Your task to perform on an android device: On the Trip.com app, search for the hotels in Amsterdam, Netherlands, for my upcoming trip from December 17th to December 21st.
Image 0: 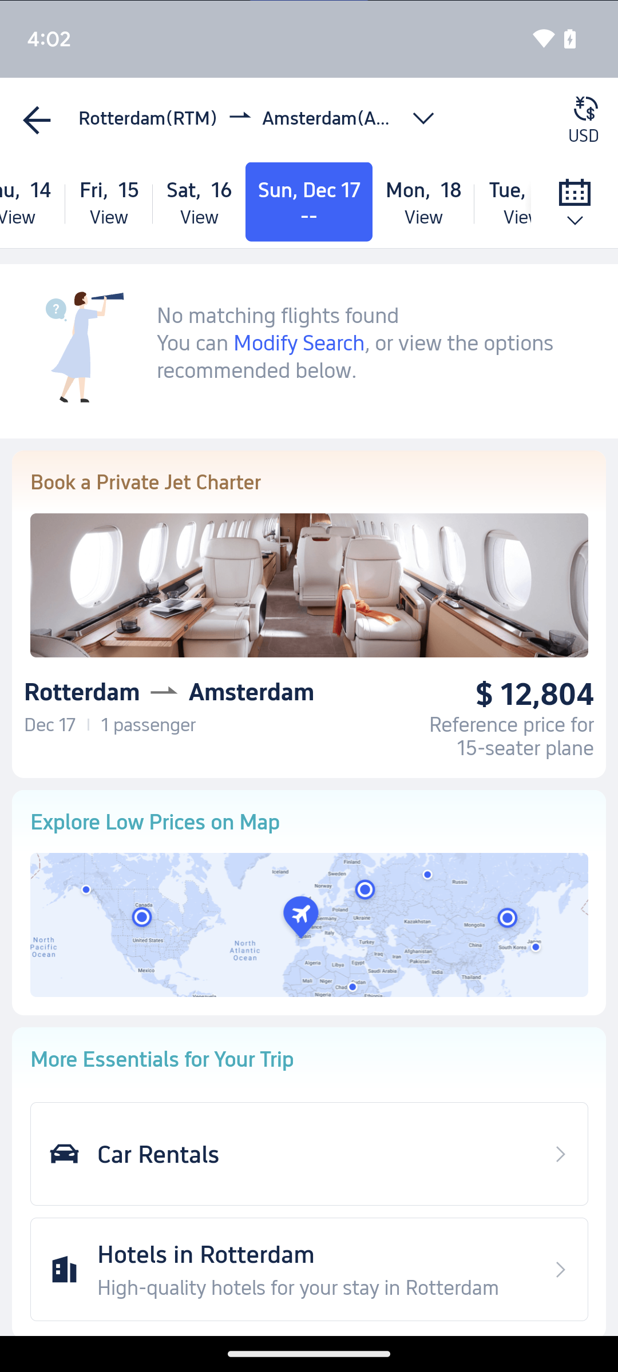
Go back to the home screen of the app.
Step 0: press back button
Image 1: 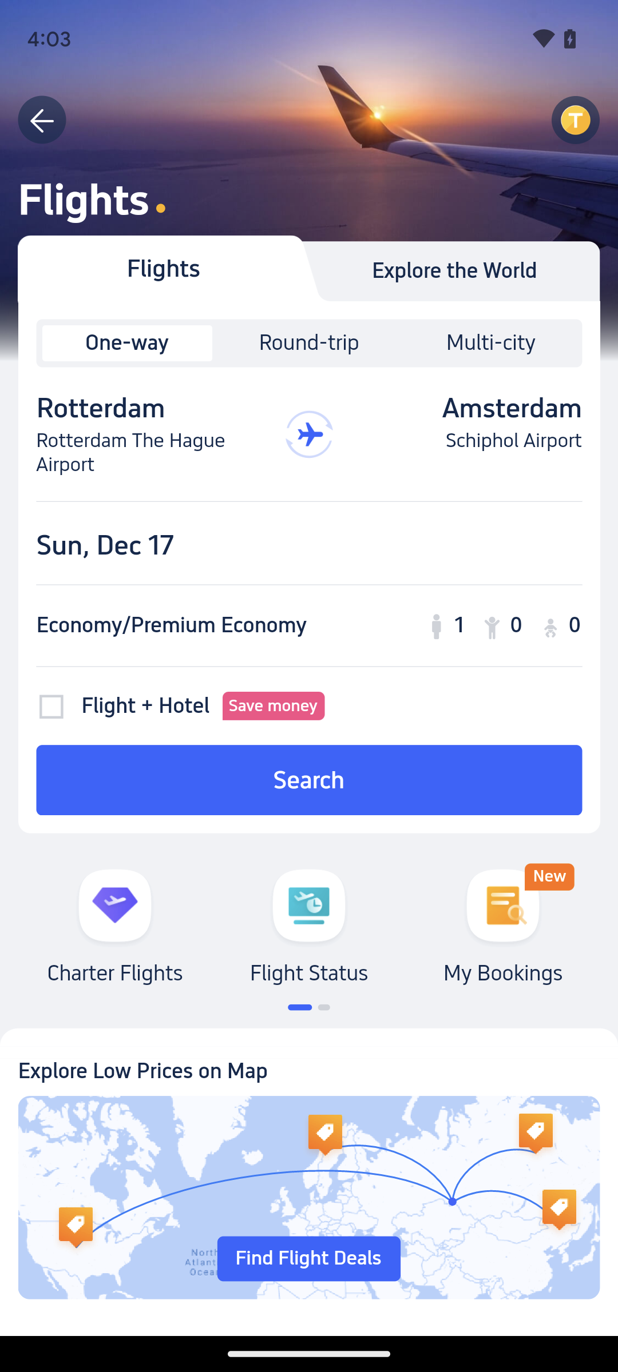
Go back to the home screen of the app.
Step 1: press back button
Image 2: 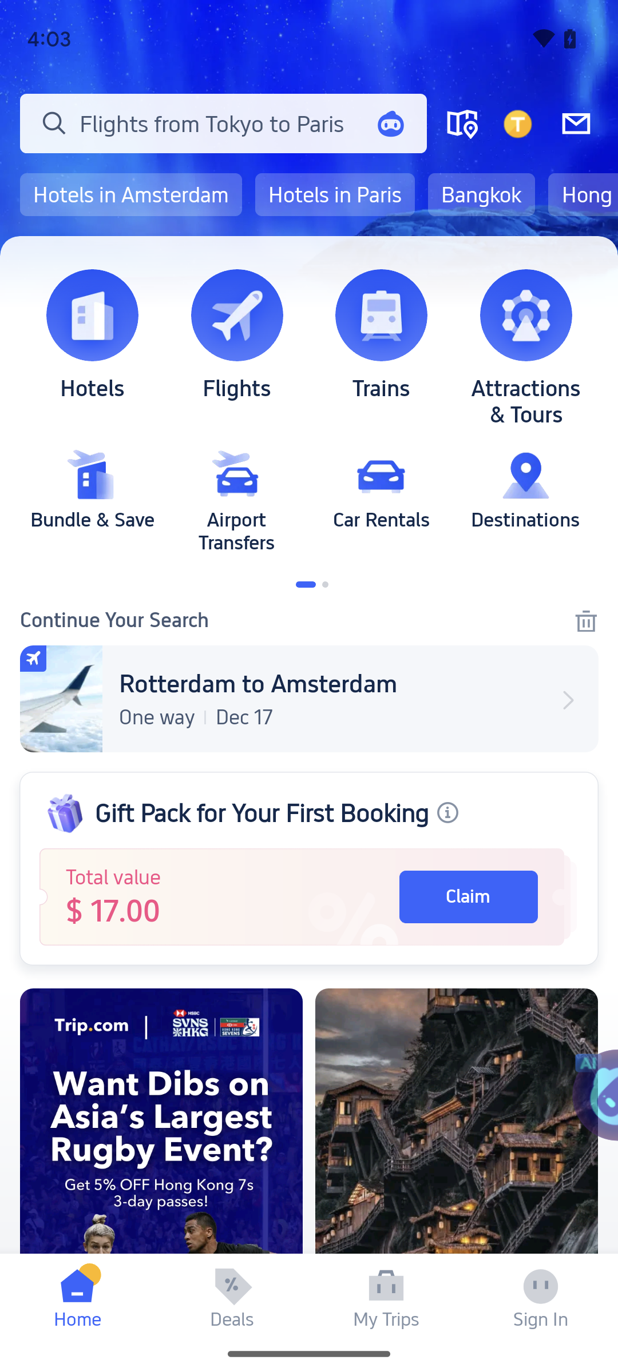
Click on the Hotels icon at the top of the screen.
Step 2: click (92, 315)
Image 3: 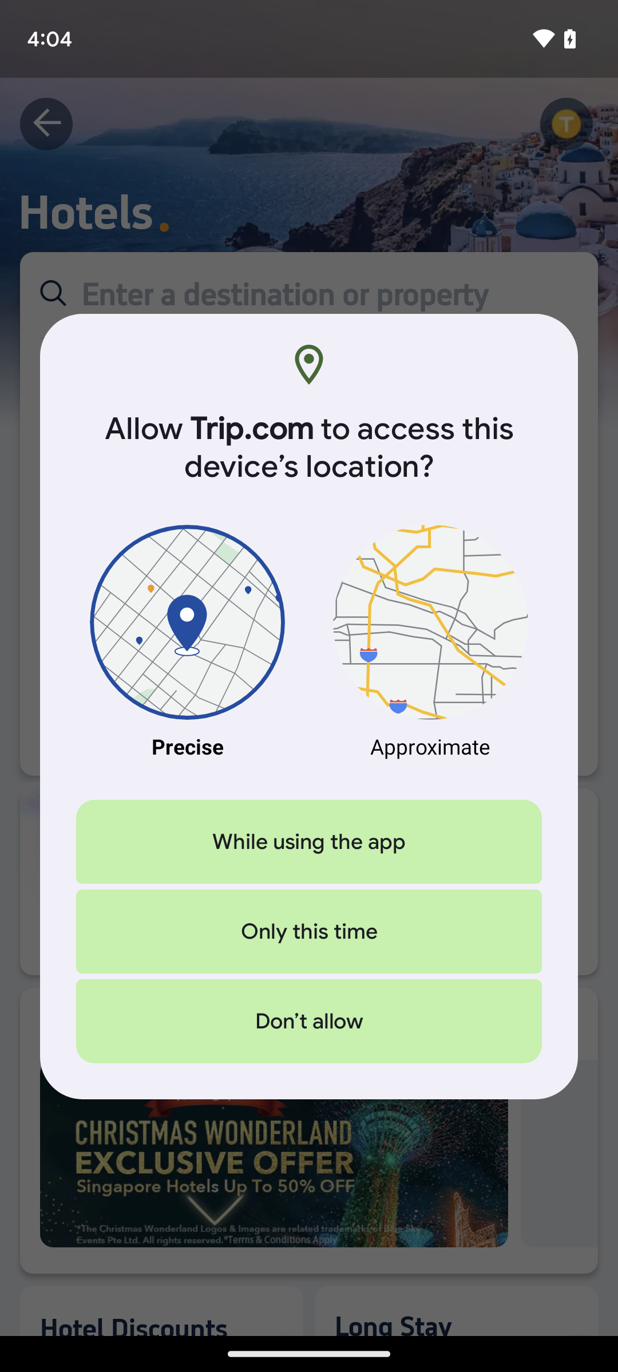
Click on the Hotels icon at the top of the screen.
Step 3: wait
Image 4: 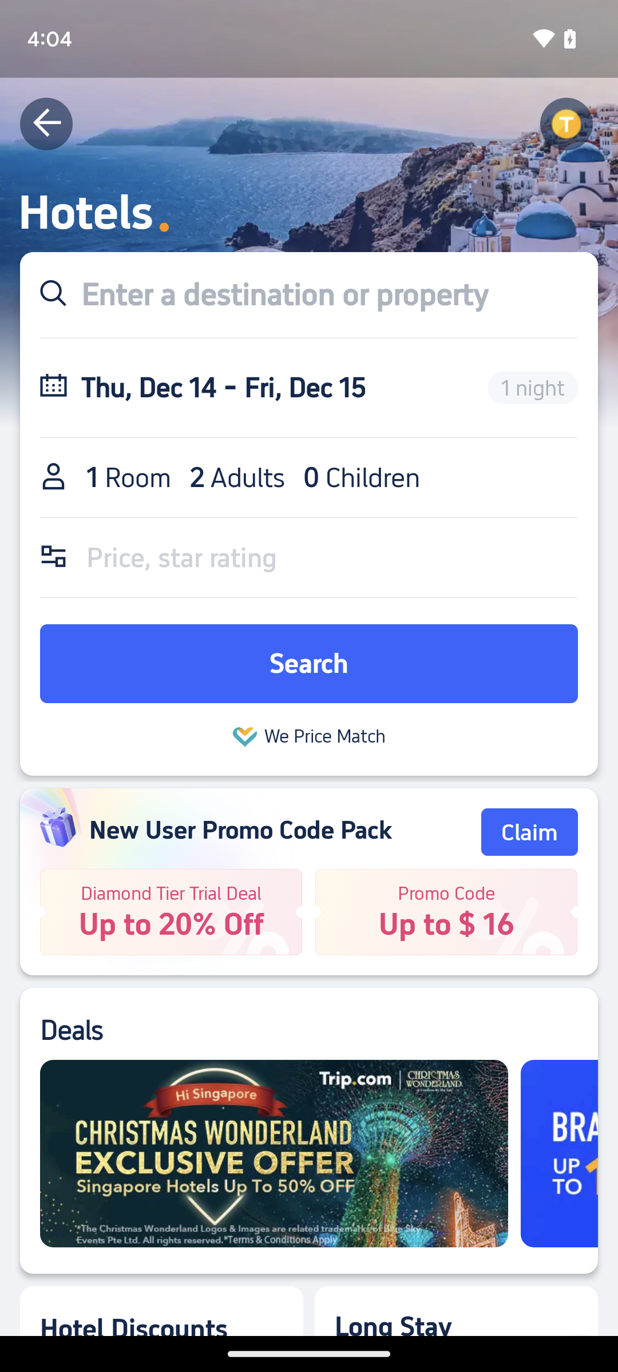
Click on the destination tab.
Step 4: click (284, 294)
Image 5: 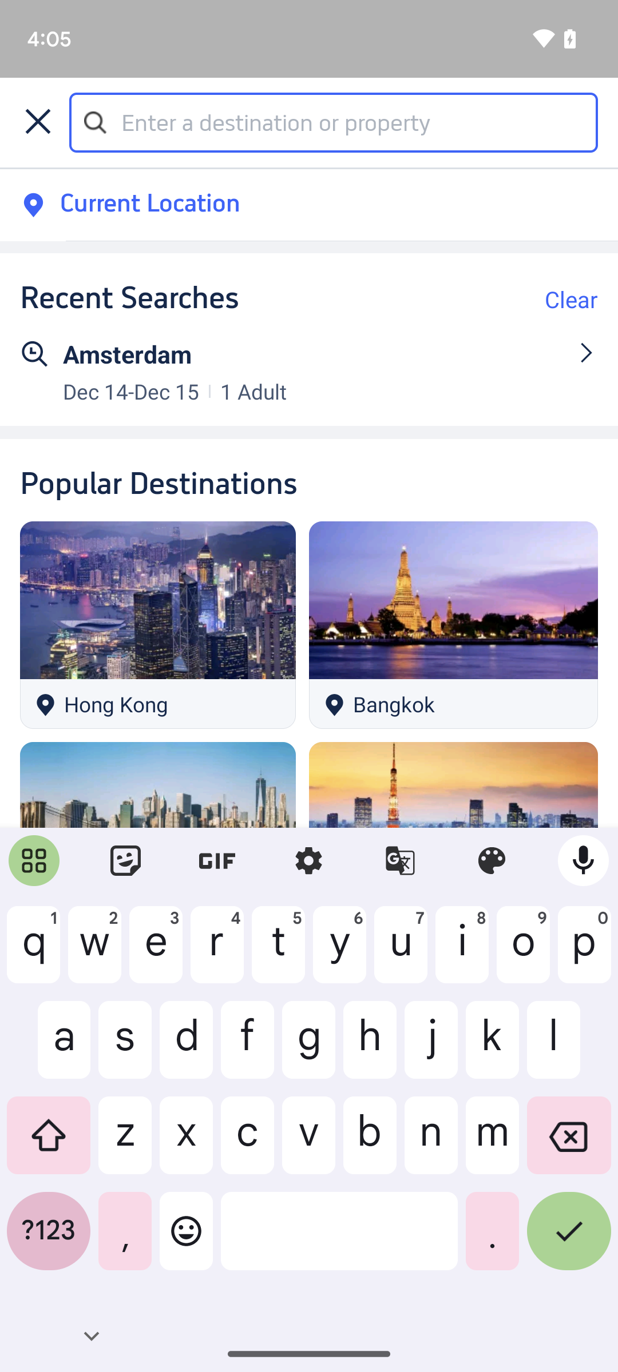
Type in Amsterdam.
Step 5: type "Amsterdam"
Image 6: 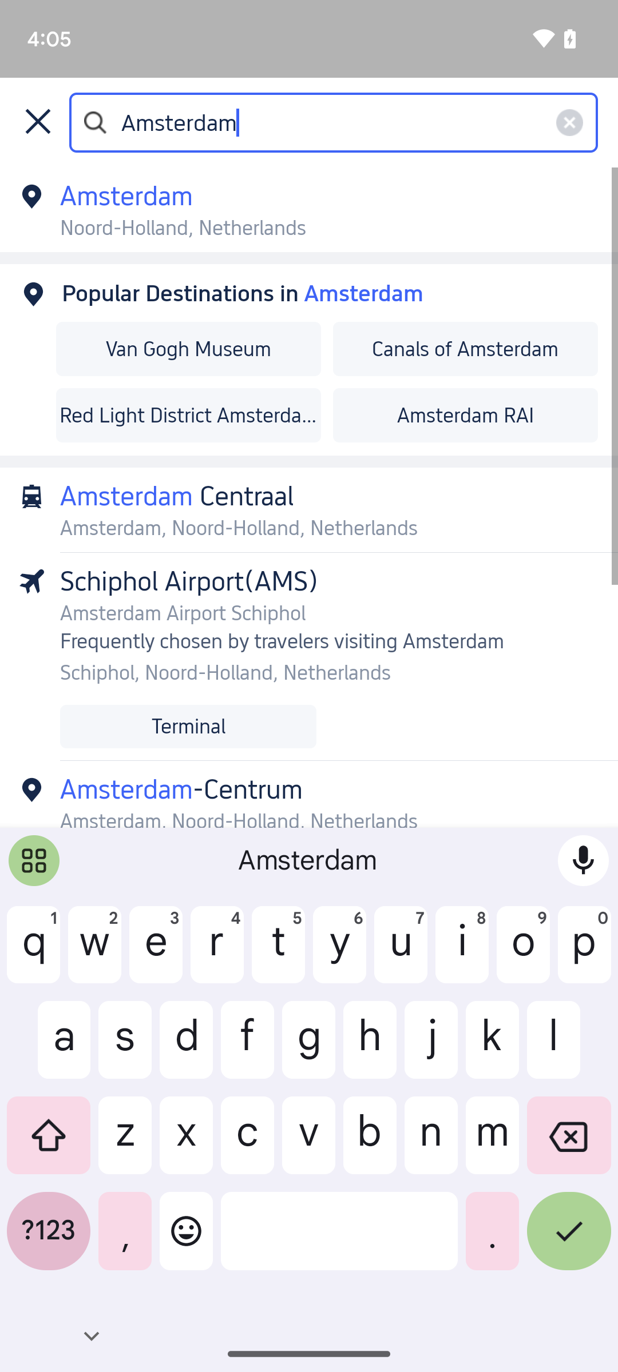
Click on the tick button at the bottom right of the keyboard.
Step 6: click (569, 1240)
Image 7: 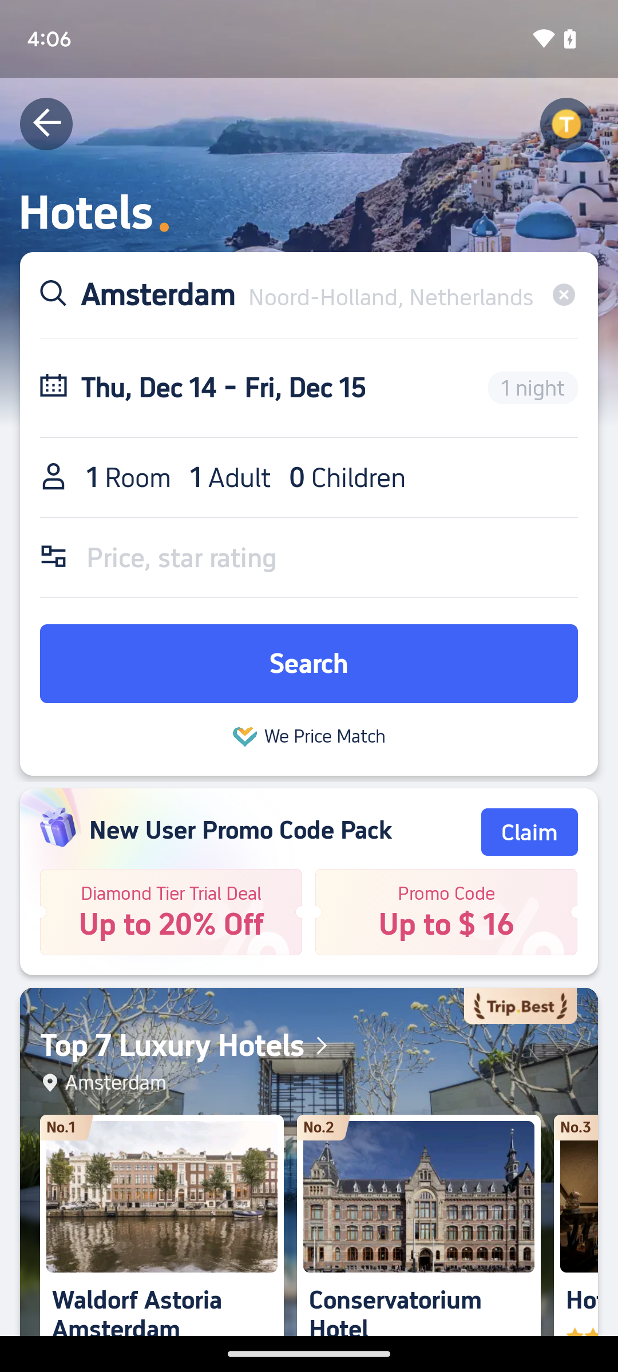
Click on the date tab.
Step 7: click (304, 388)
Image 8: 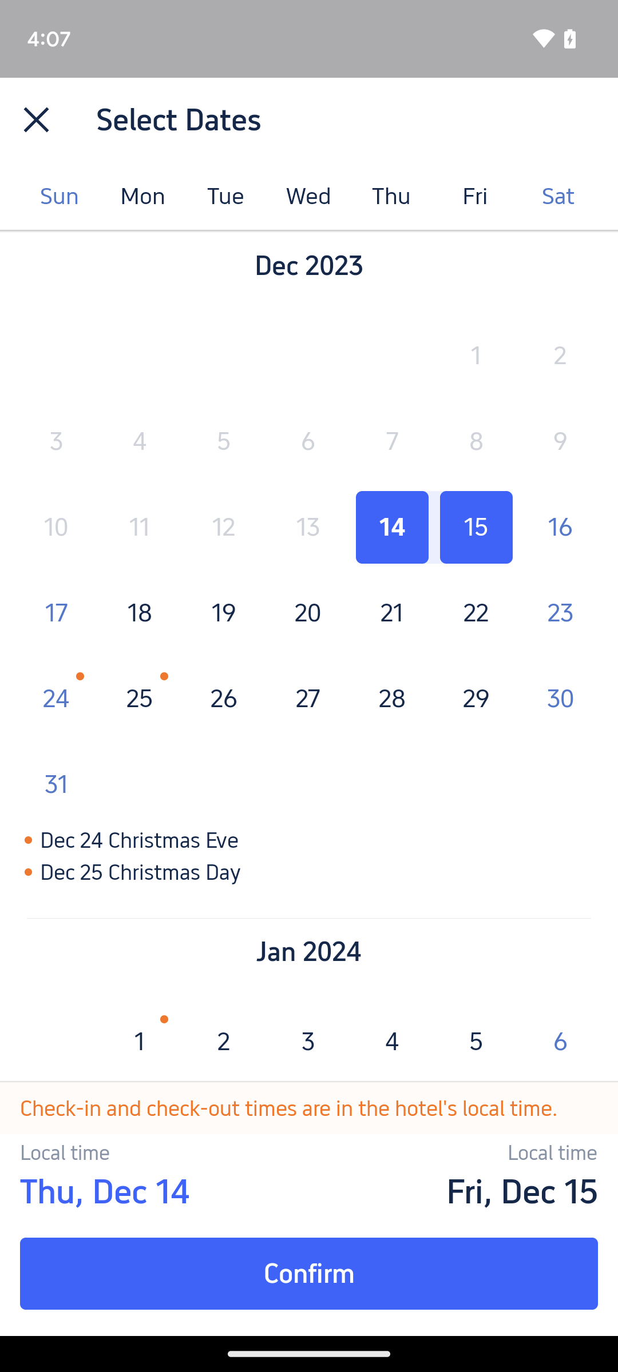
Select the dates from December 17th to December 21st.
Step 8: click (56, 613)
Image 9: 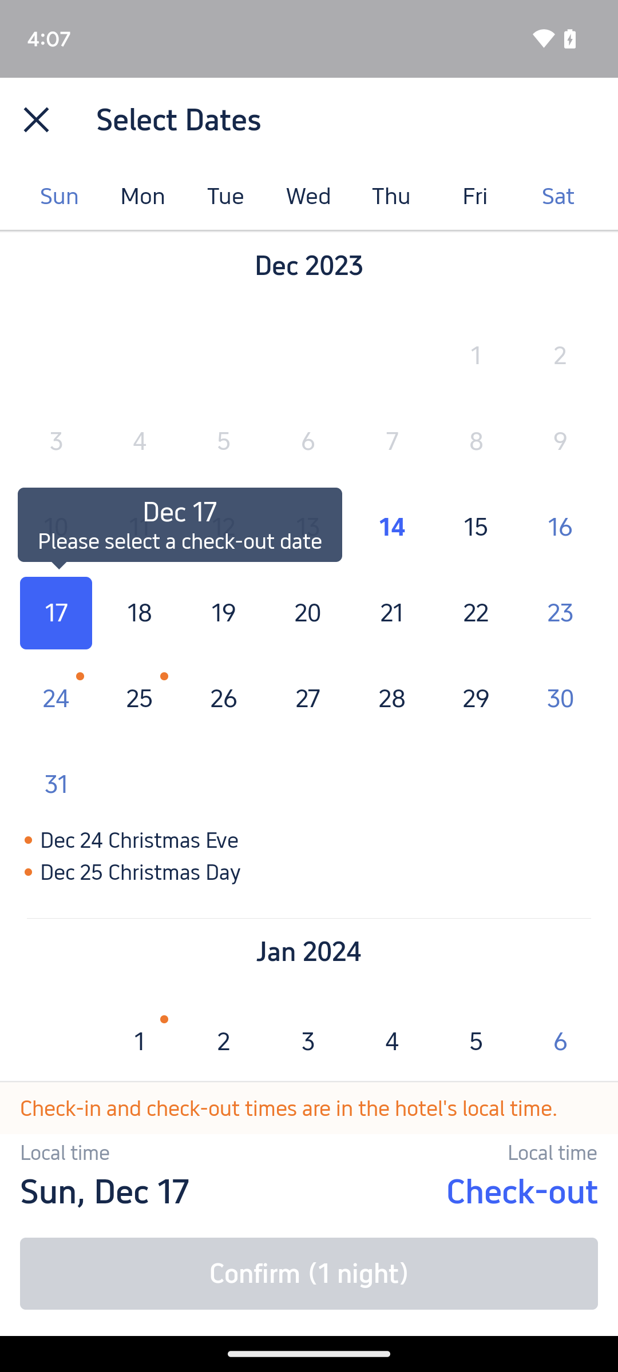
Select the dates from December 17th to December 21st.
Step 9: click (392, 613)
Image 10: 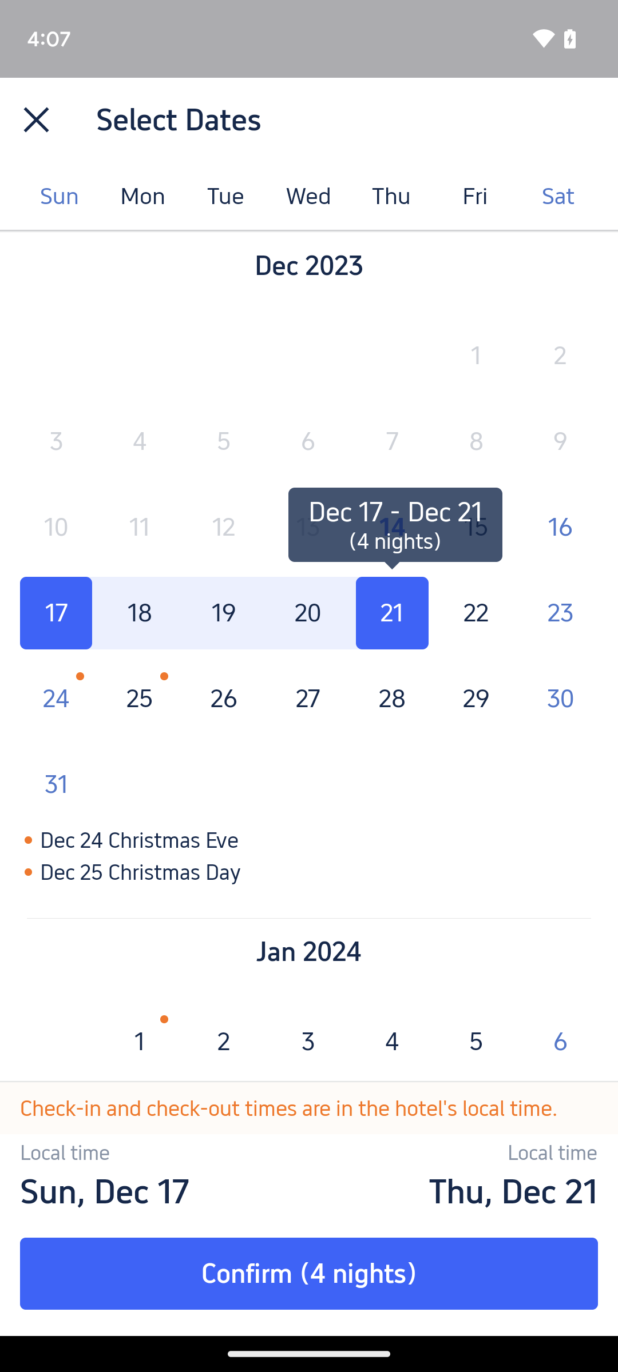
Click on the Confirm at the bottom of the screen.
Step 10: click (309, 1274)
Image 11: 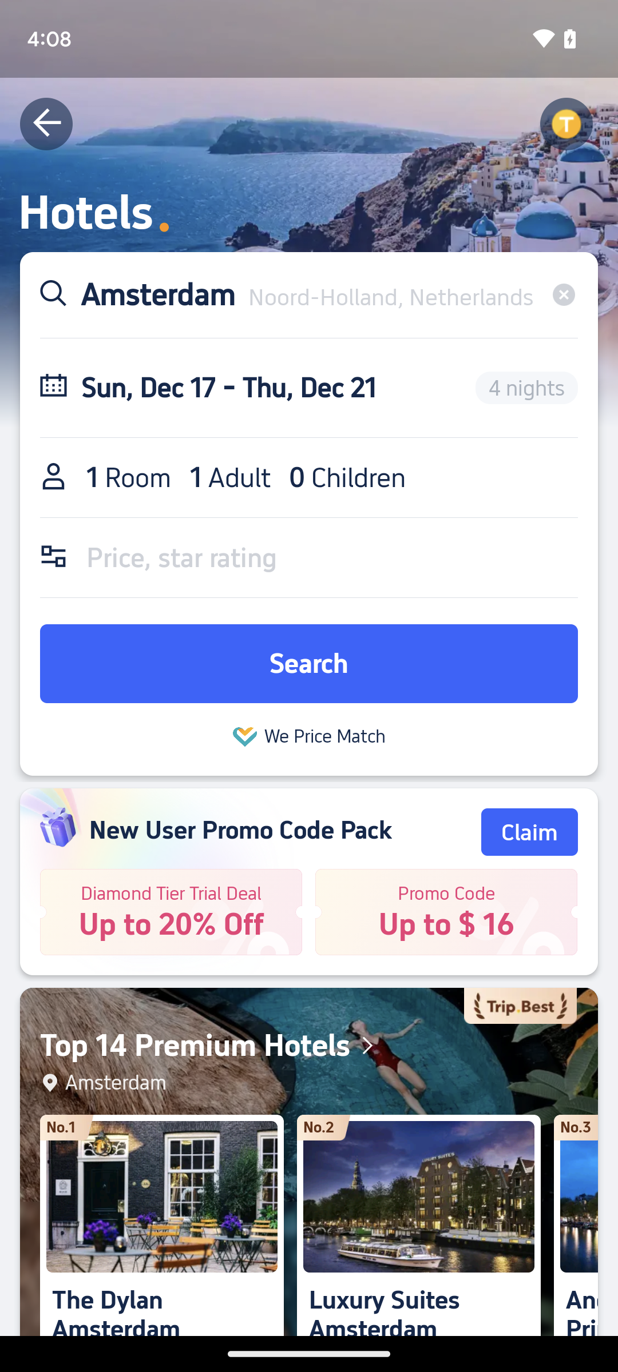
Click on the Search tab.
Step 11: click (309, 664)
Image 12: 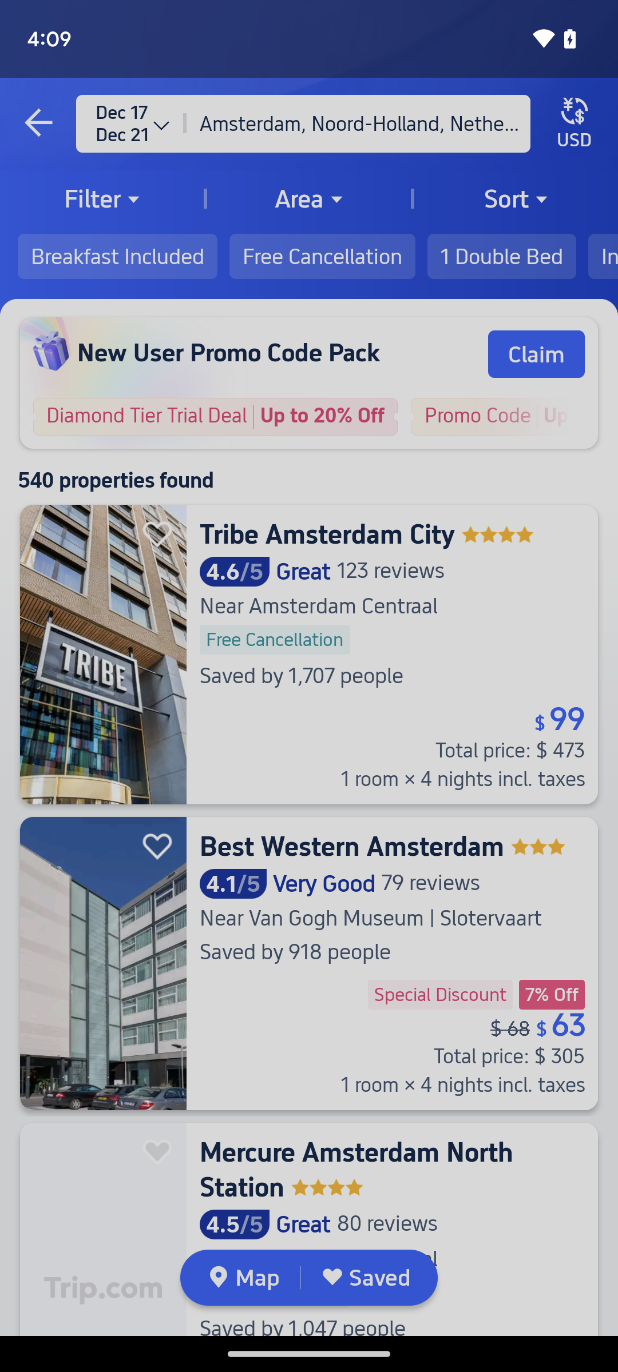
Click on the Search tab.
Step 12: wait